Your task to perform on an android device: I want to record my voice for the singing auditions. Record the voice in the Smart Voice Recorder app.
Image 0: 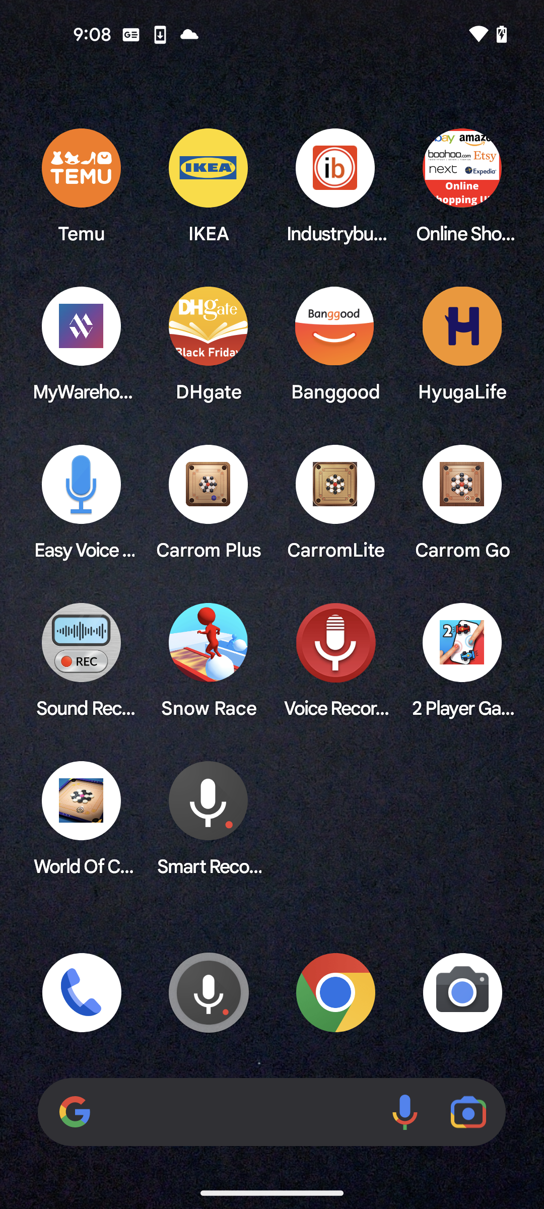
Open the Smart recorder app
Step 0: open app "Smart Recorder"
Image 1: 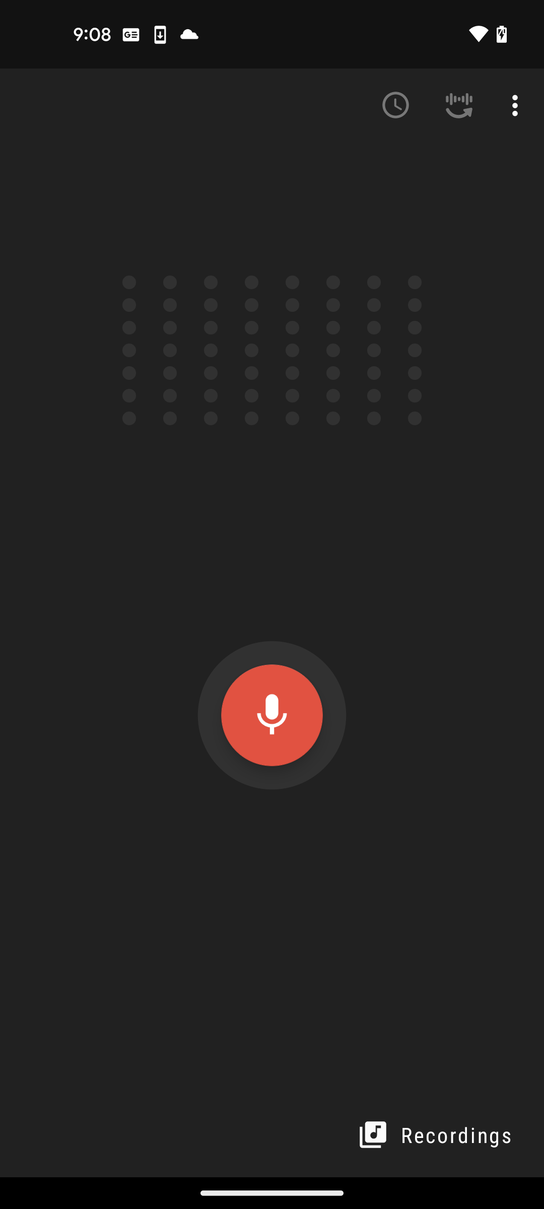
Click on the mic button at the center of the screen
Step 1: click (271, 715)
Image 2: 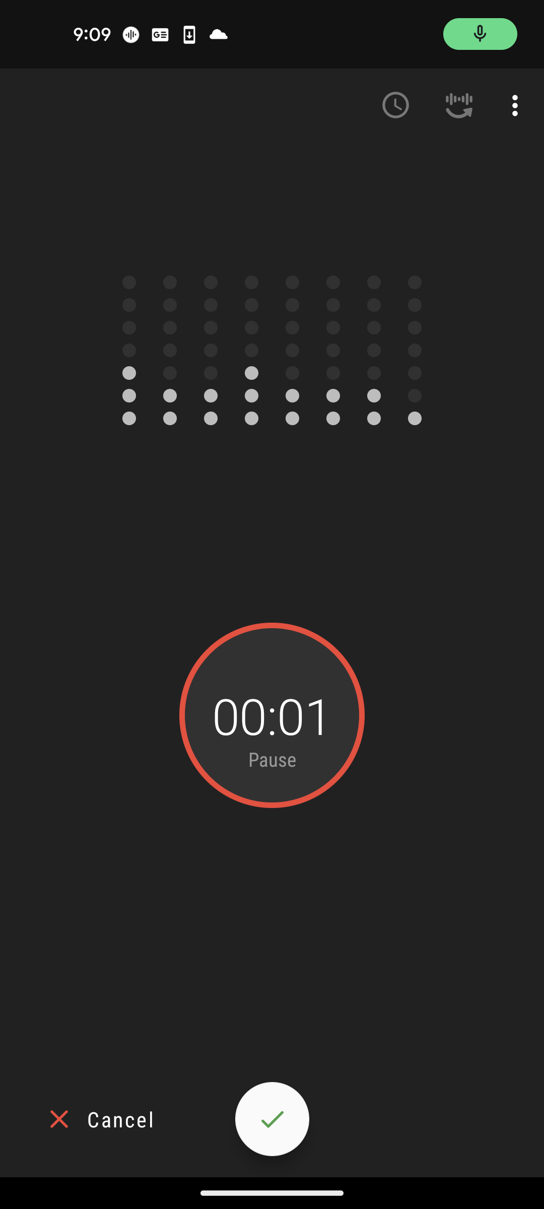
Click on the pause  button
Step 2: click (271, 759)